Your task to perform on an android device: I want to save the contact details of my colleague, Anya. Create a new contact in the drupe; their number is 9359323867.
Image 0: 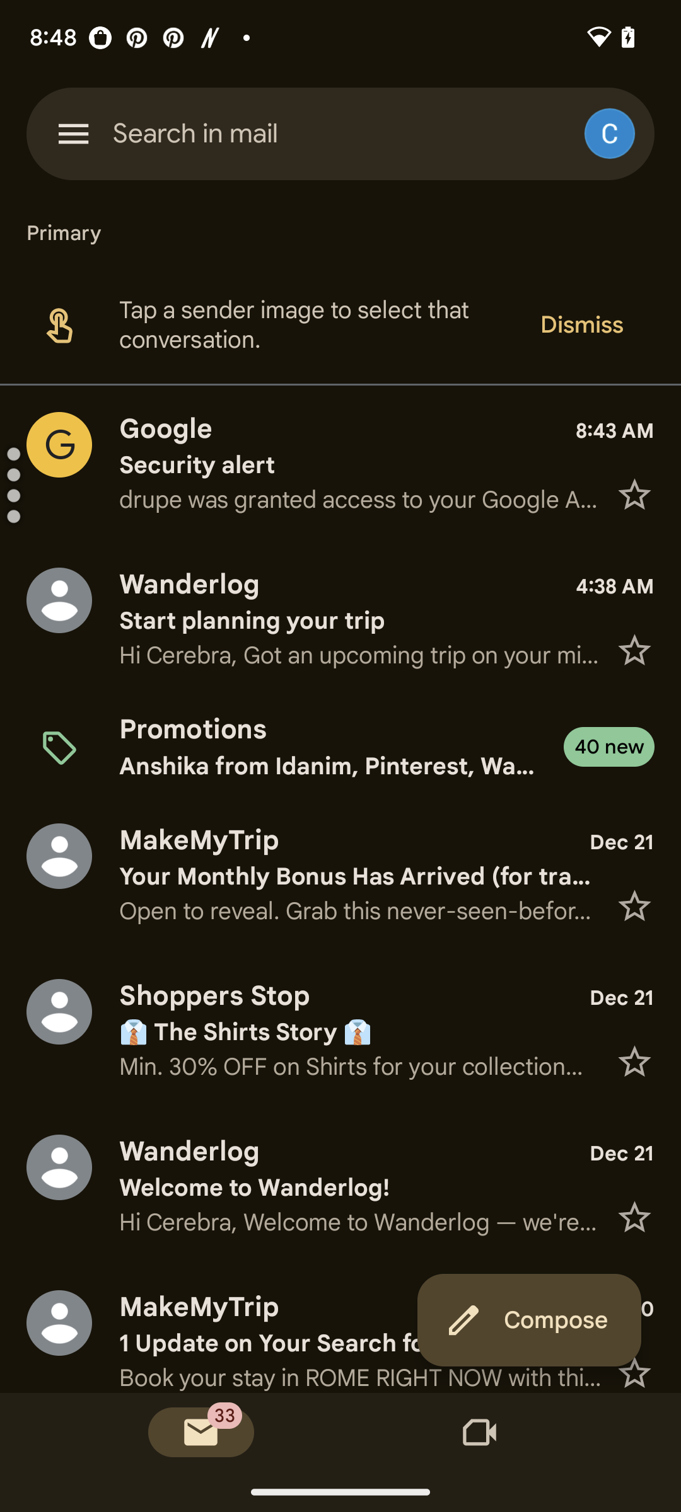
Open the drupe app.
Step 0: open app "drupe"
Image 1: 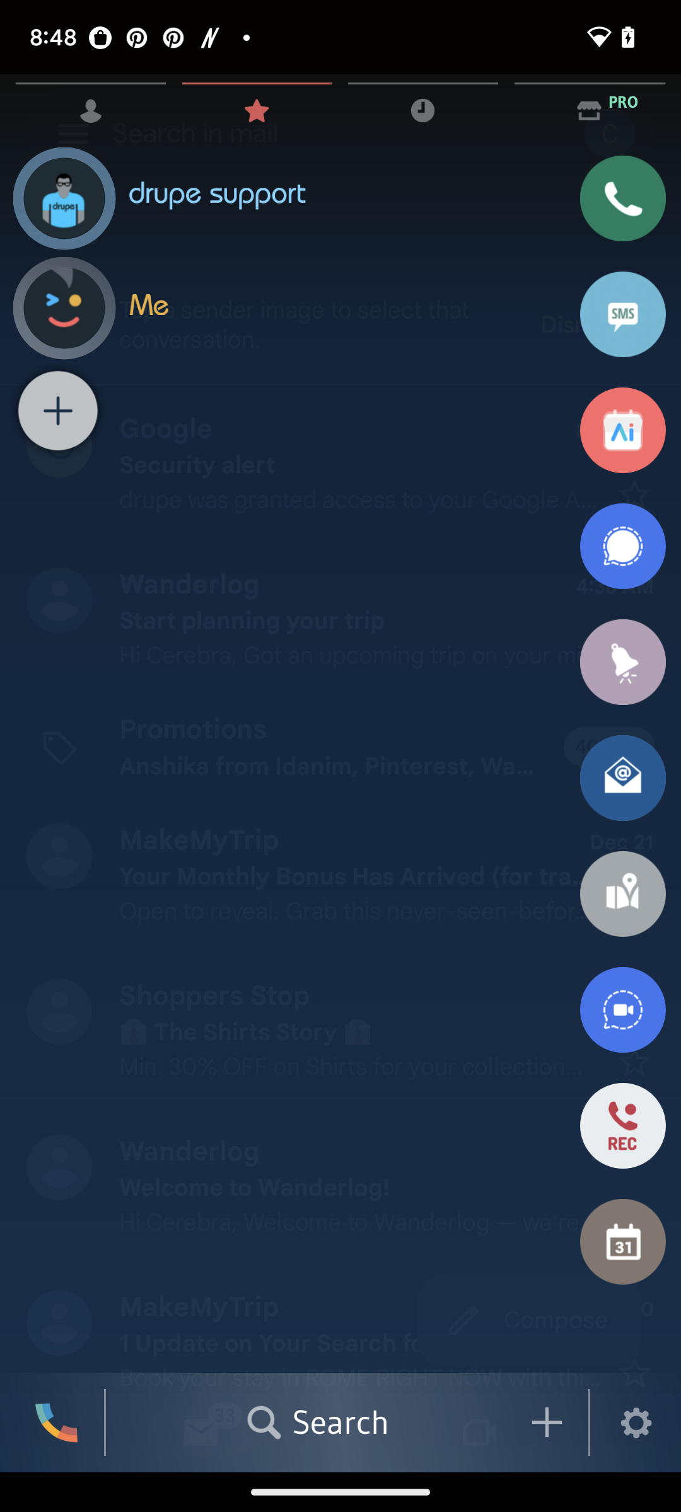
Click on the plus icon.
Step 1: click (546, 1422)
Image 2: 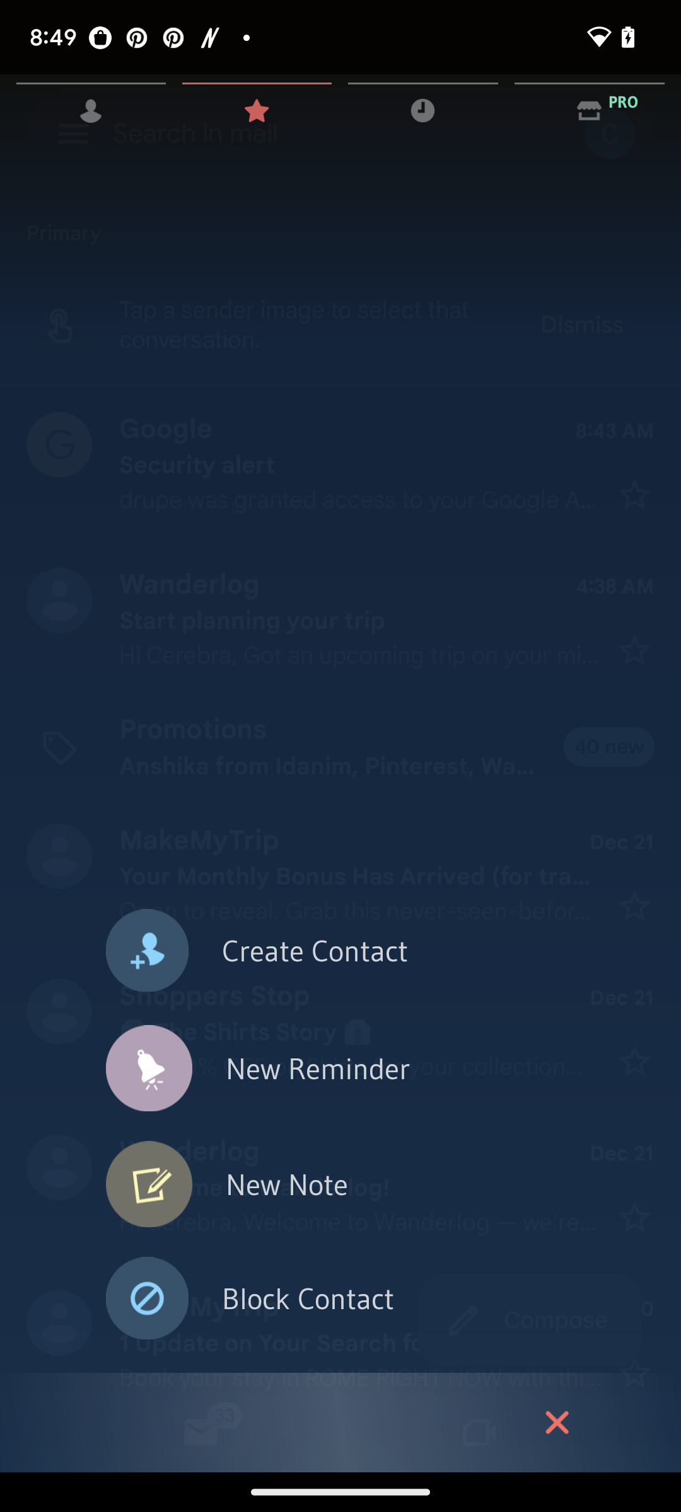
Click on the create contact.
Step 2: click (315, 951)
Image 3: 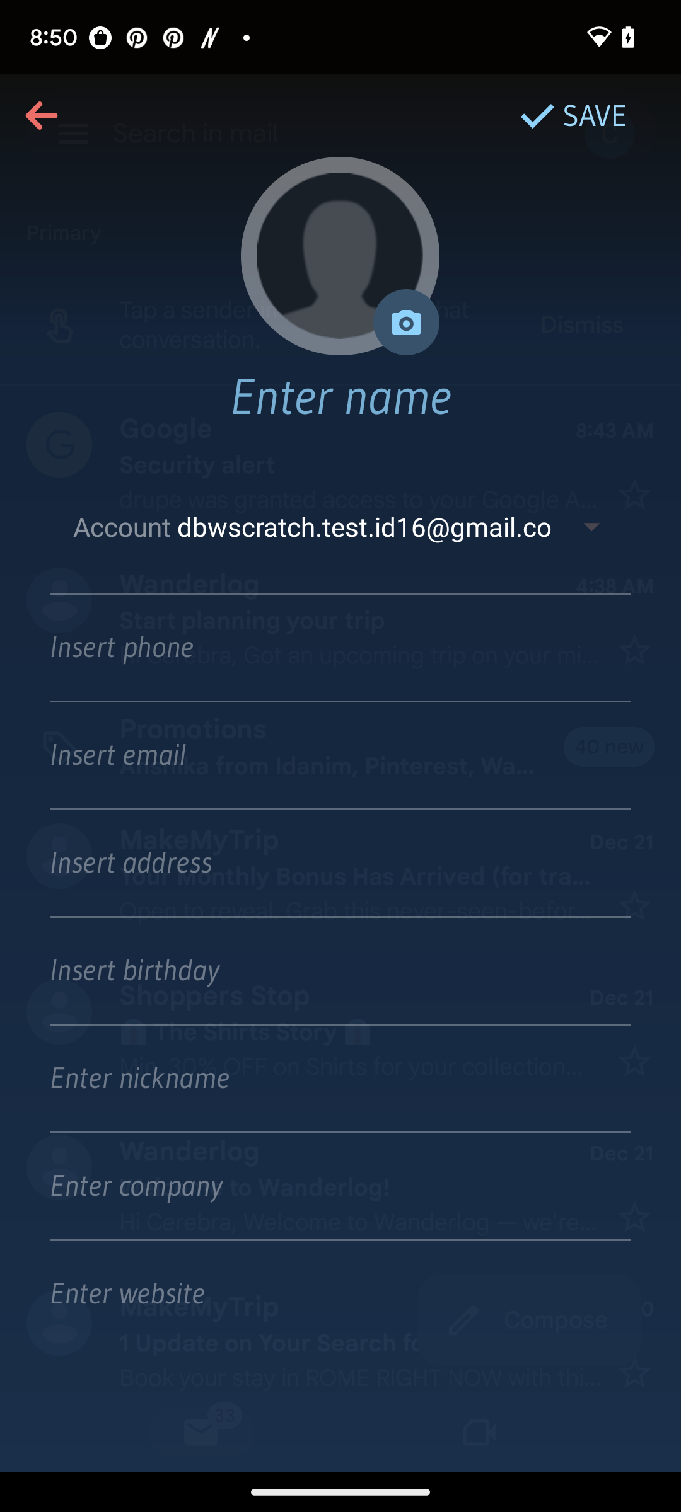
Click on the insert phone bar.
Step 3: click (315, 646)
Image 4: 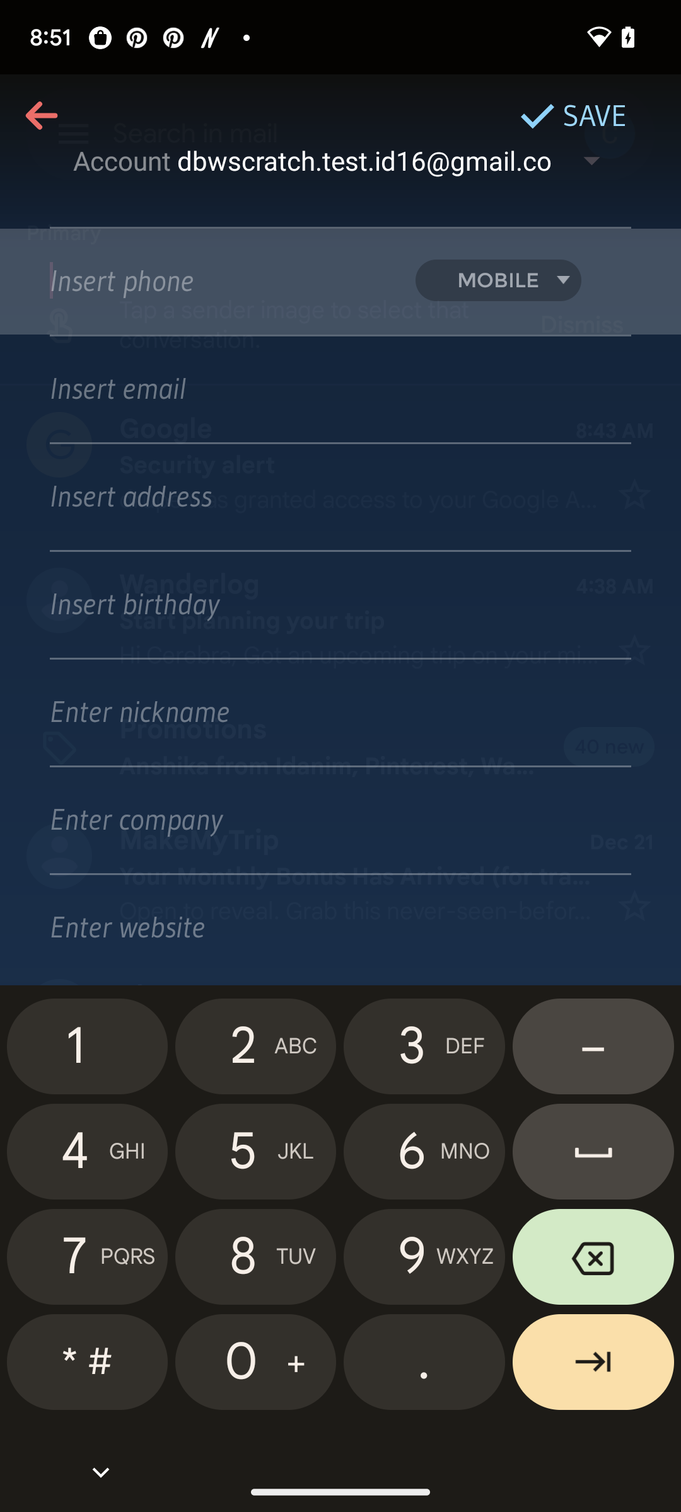
Enter the number, 9359323867.
Step 4: type "9359323867"
Image 5: 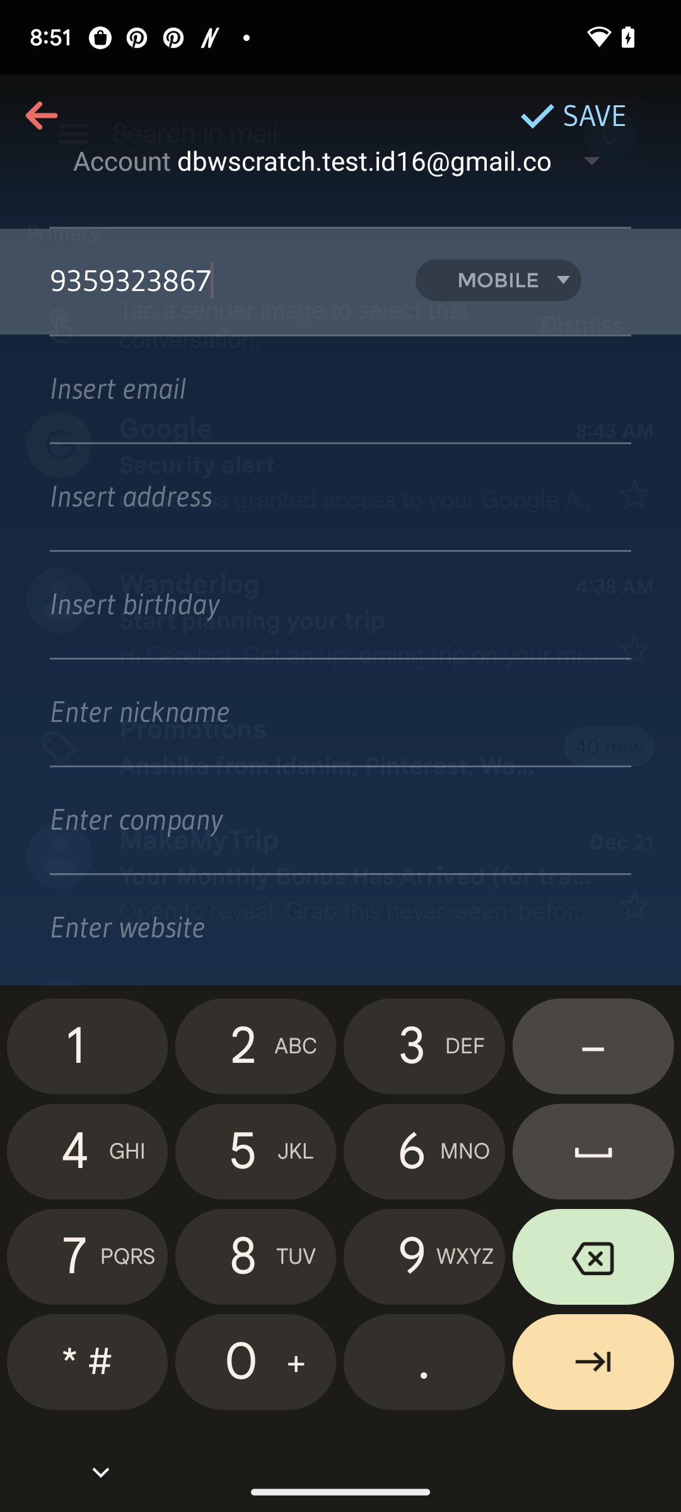
Now swipe up to enter the name.
Step 5: scroll up
Image 6: 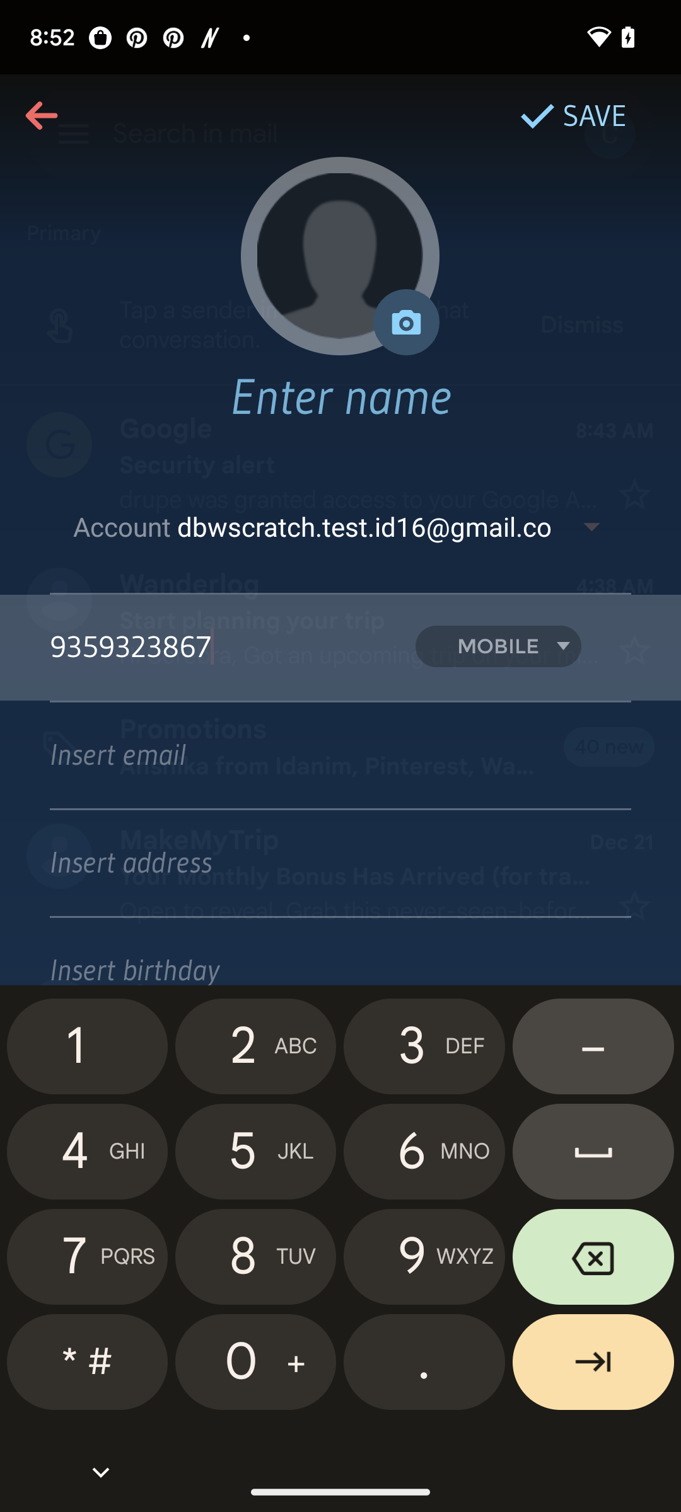
Click on the enter name.
Step 6: click (340, 396)
Image 7: 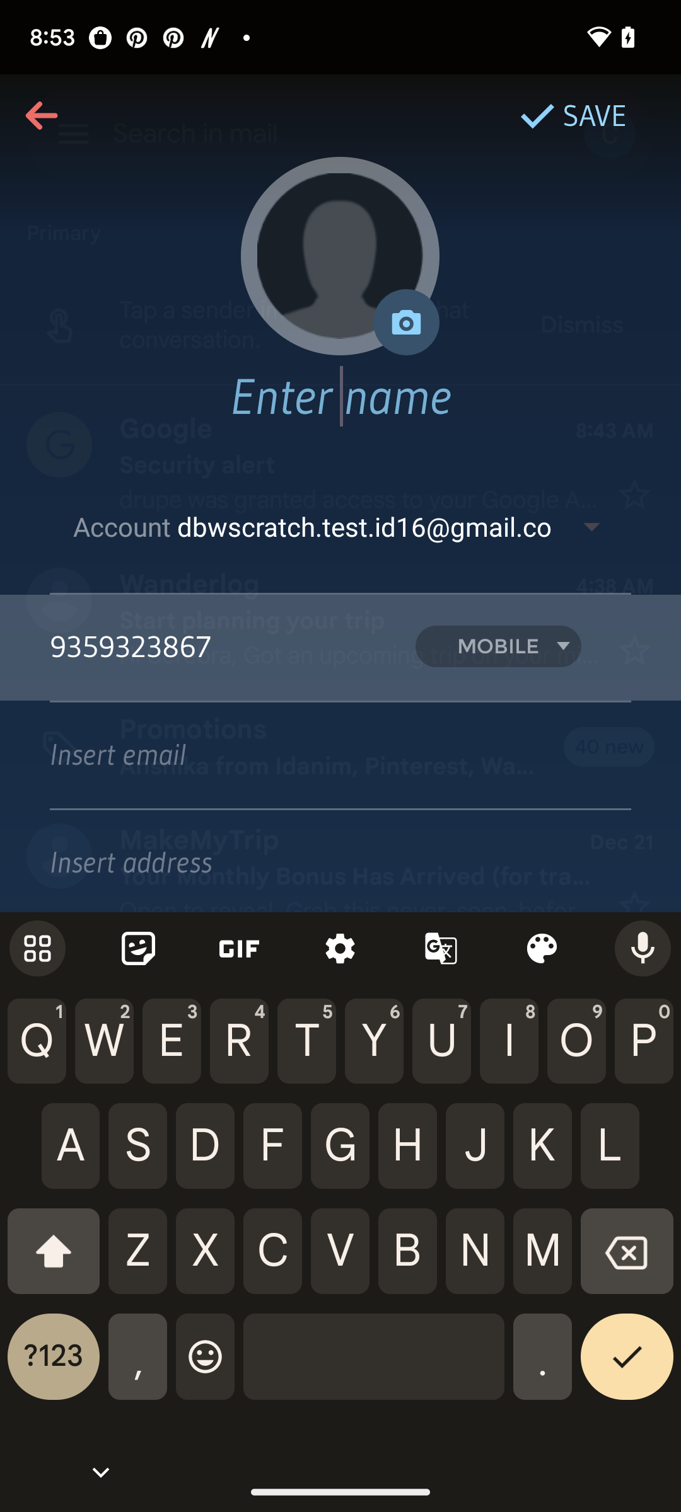
Now enter the name, Anya.
Step 7: type "Anya"
Image 8: 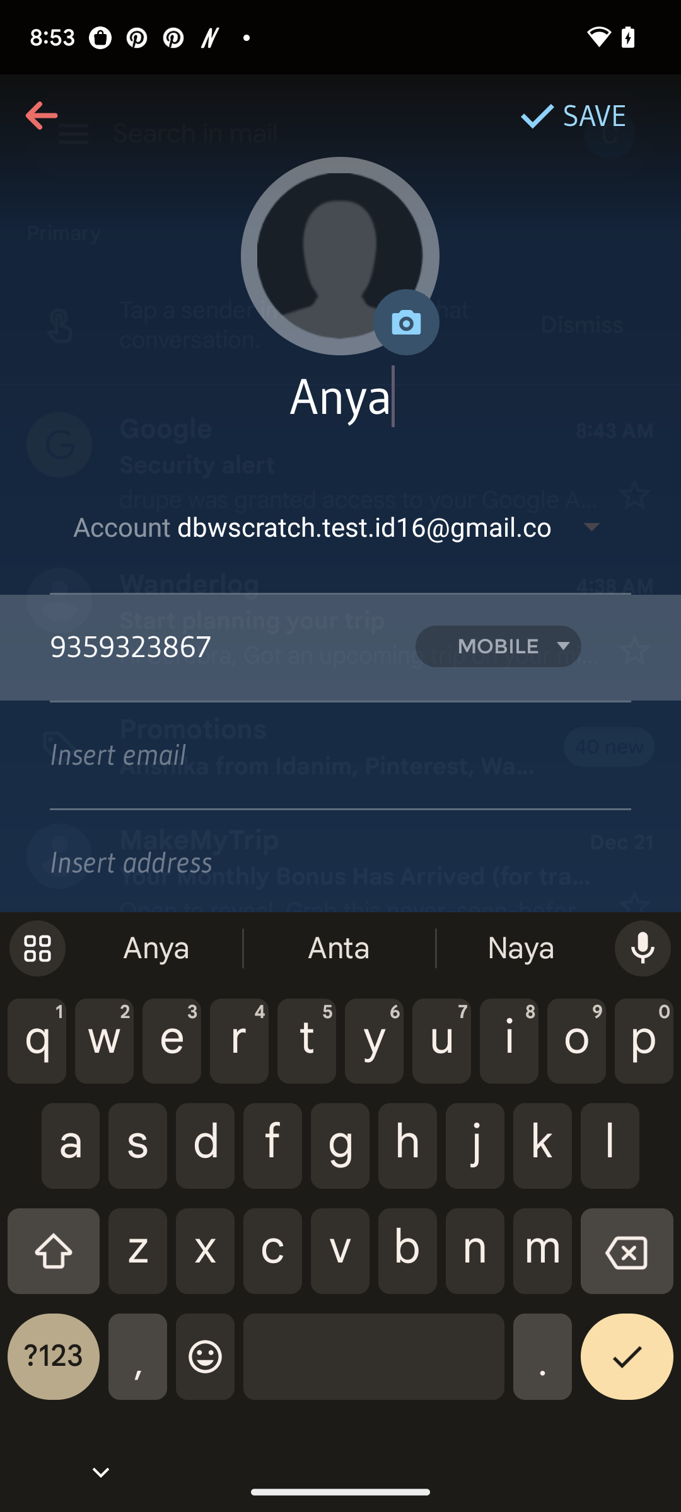
Click on the tick button.
Step 8: click (627, 1366)
Image 9: 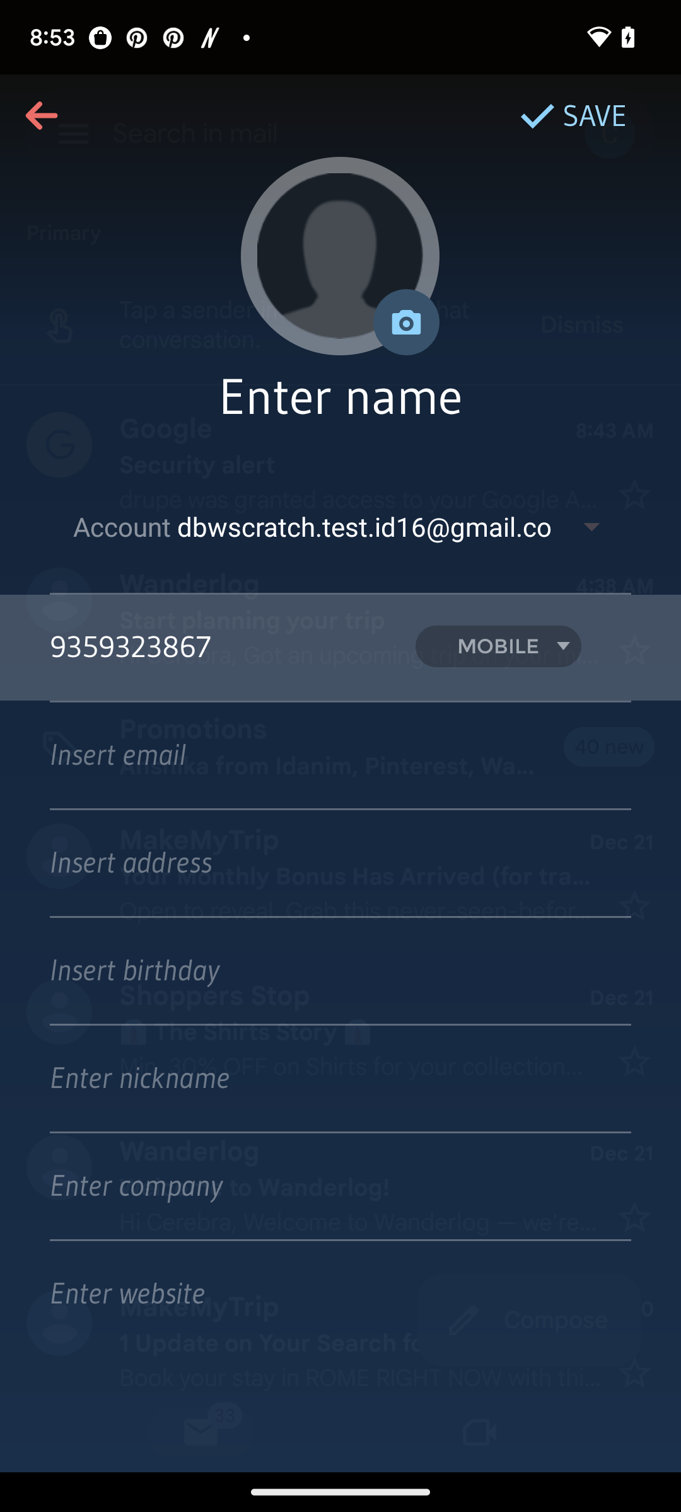
Click on the tick button.
Step 9: wait
Image 10: 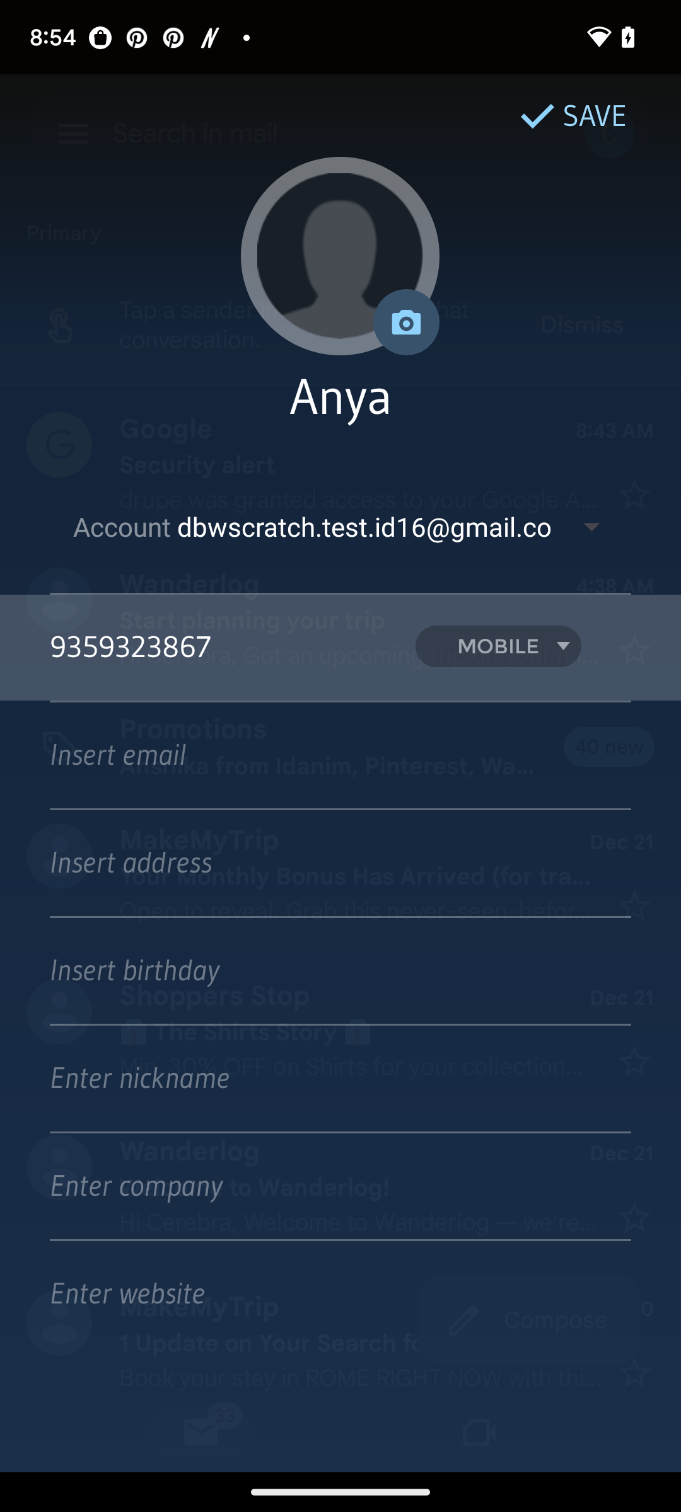
Click on the save button.
Step 10: click (574, 115)